Your task to perform on an android device: view the details of Aashirvaad shudh chakki atta of 5kg with the help of flipkart grocery section
Image 0: 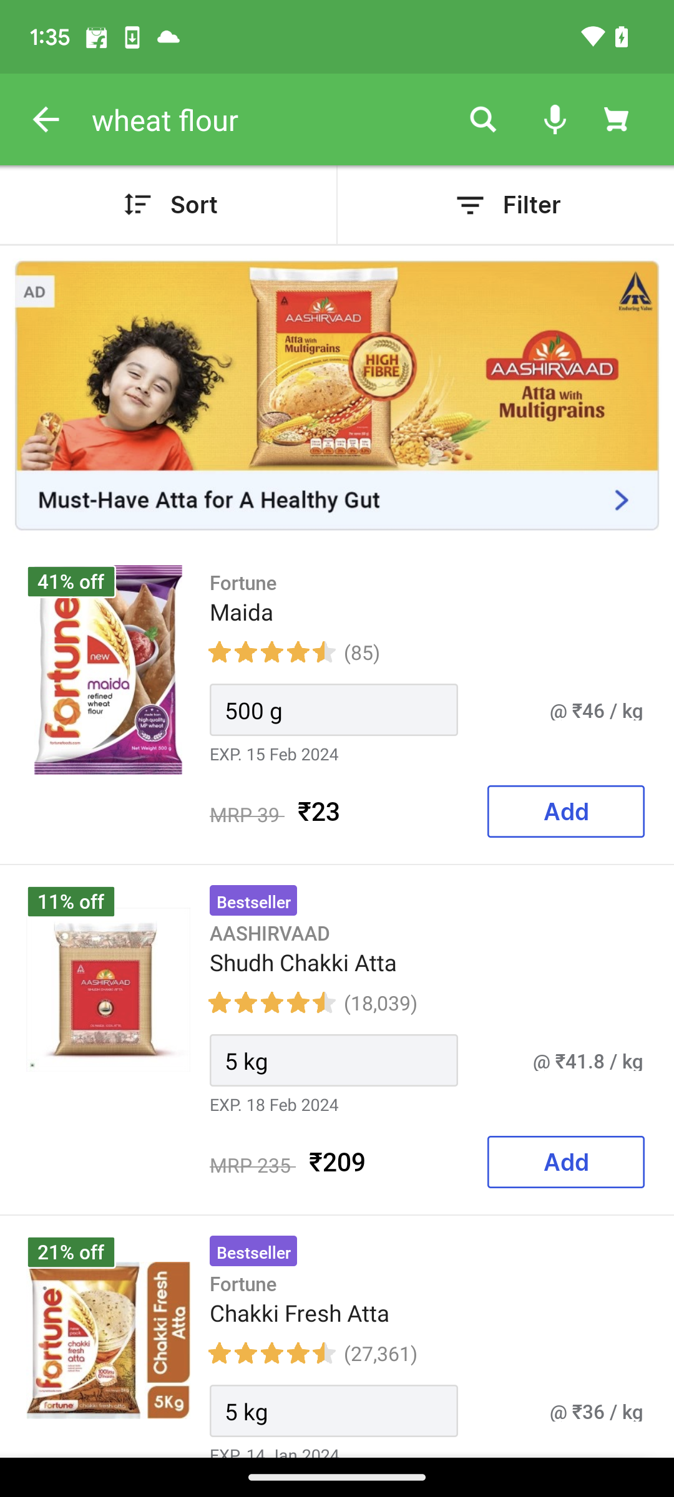
click on the second product ( AASHIRVAAD) from the options that are available in the screen 
Step 0: click (427, 962)
Image 2: 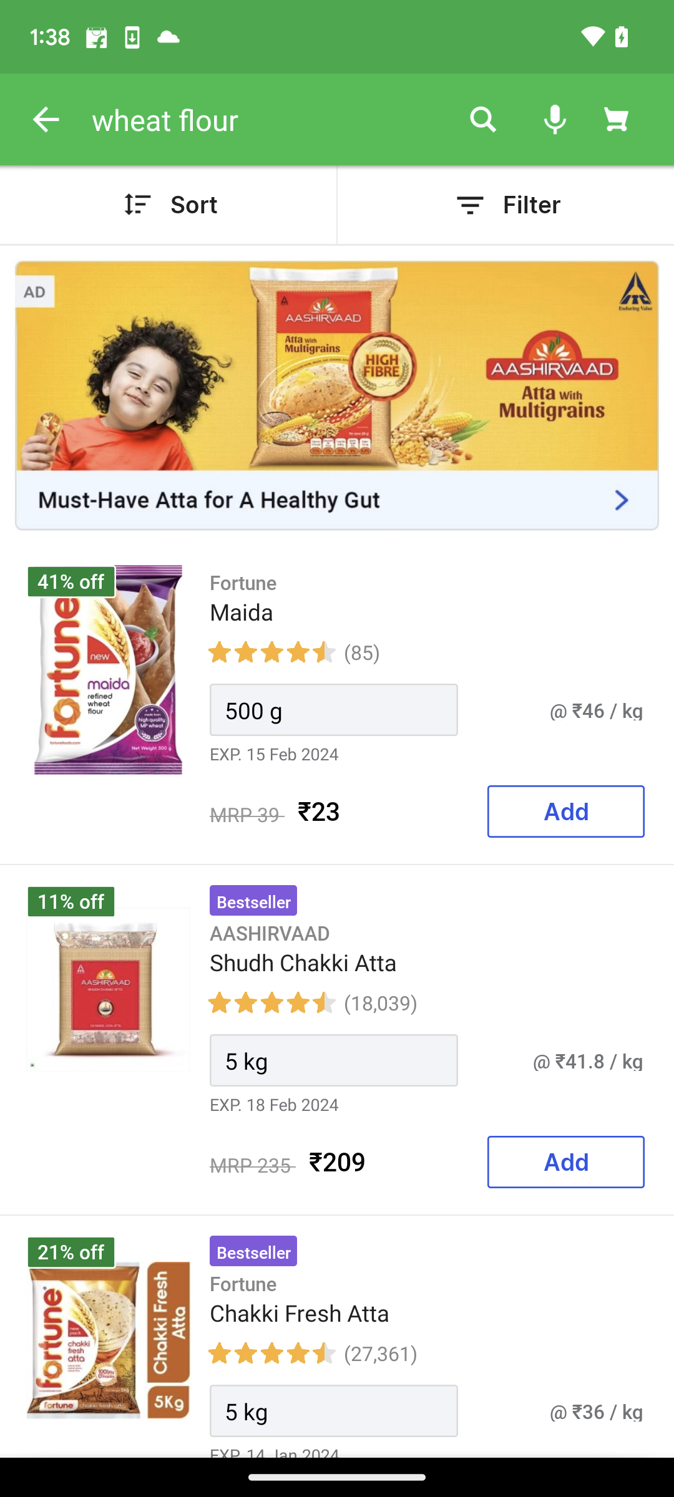
click on the second product ( AASHIRVAAD) from the options that are available in the screen 
Step 2: click (185, 960)
Image 3: 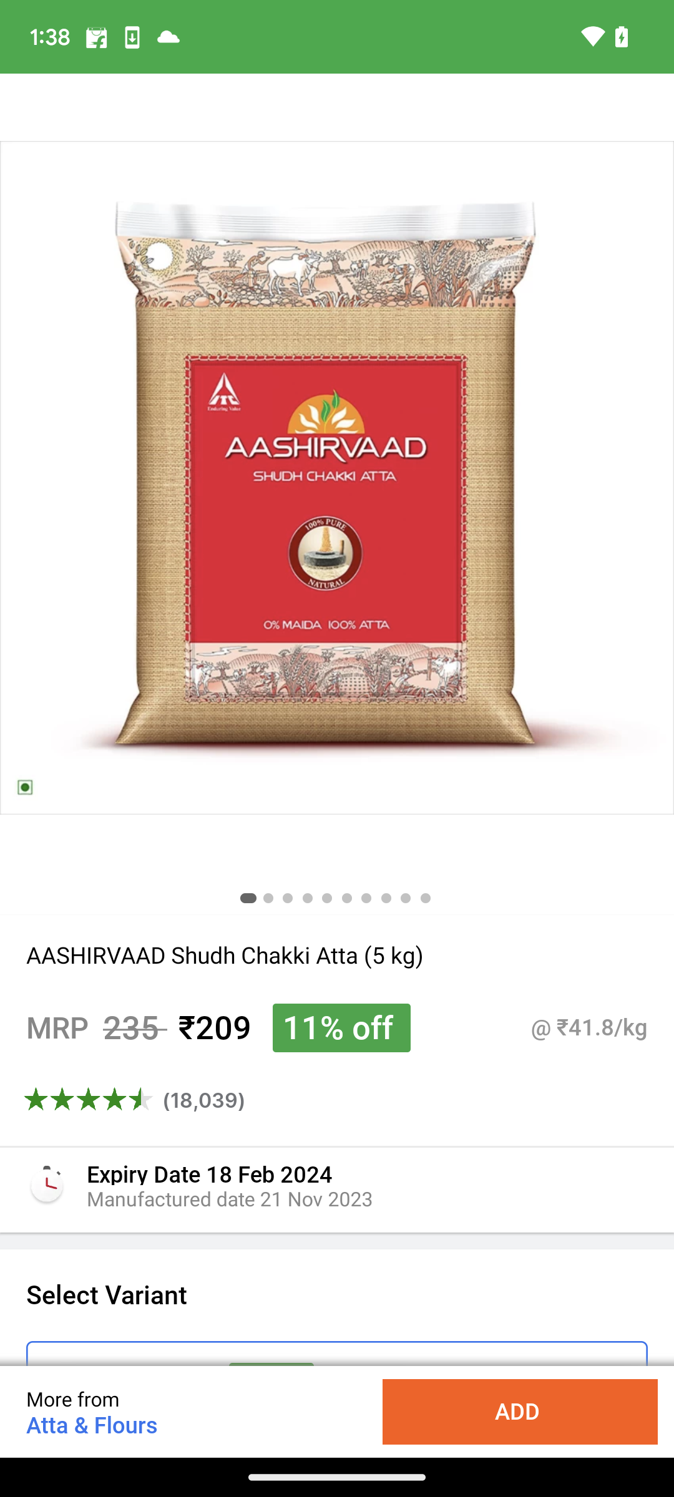
swipe down at the screen to the check the variant of the product 
Step 3: scroll down